Your task to perform on an android device: In the ticktick app,share the Shimla tour reminder to dbwscratch.test.id10@gmail.com using Gmail.
Image 1: 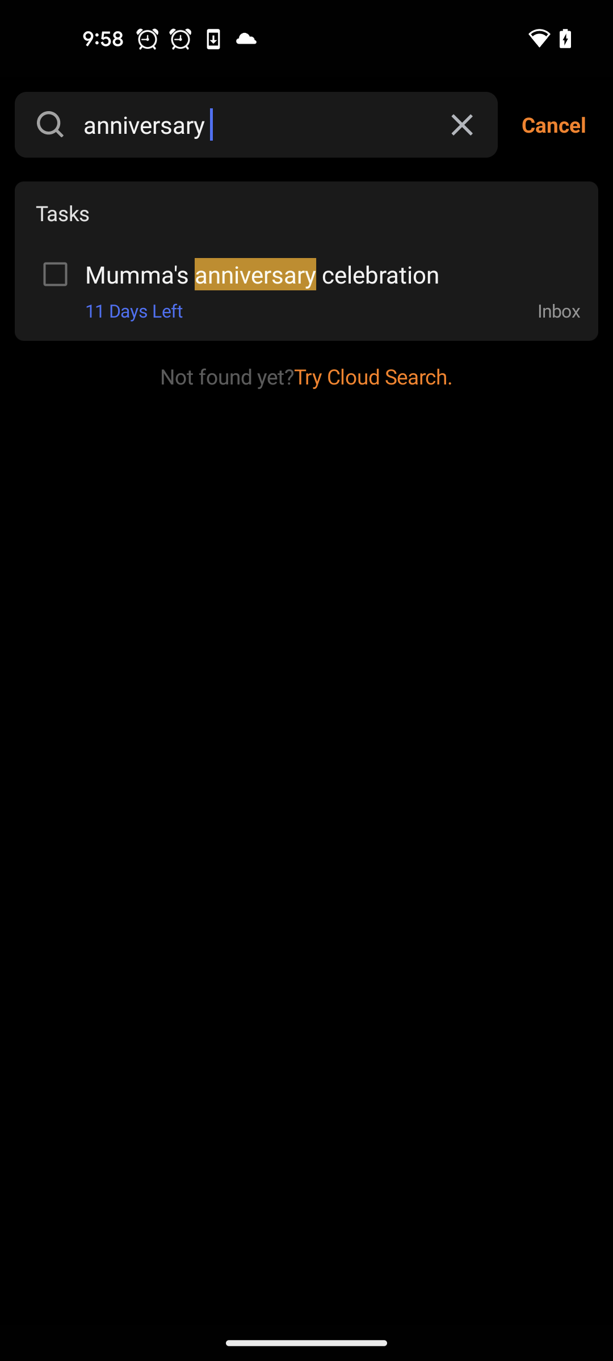
Go back to the previous page
Step 1: press back button
Image 2: 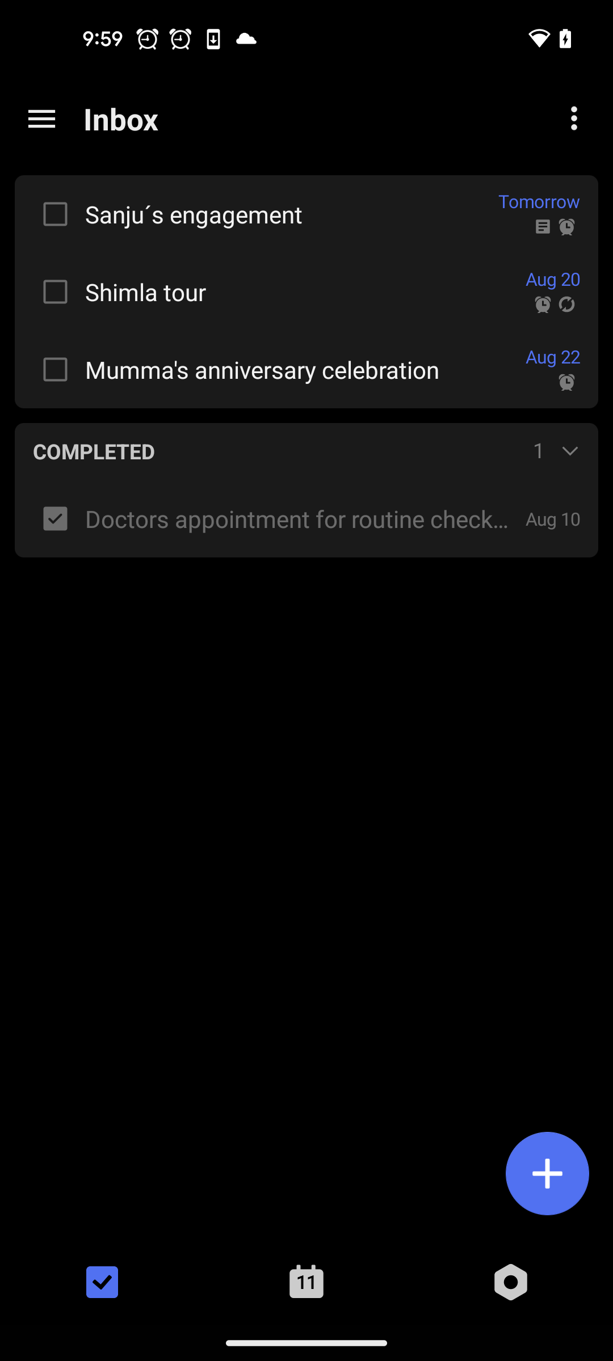
Tap on the Shimla tour reminder
Step 2: click (305, 291)
Image 3: 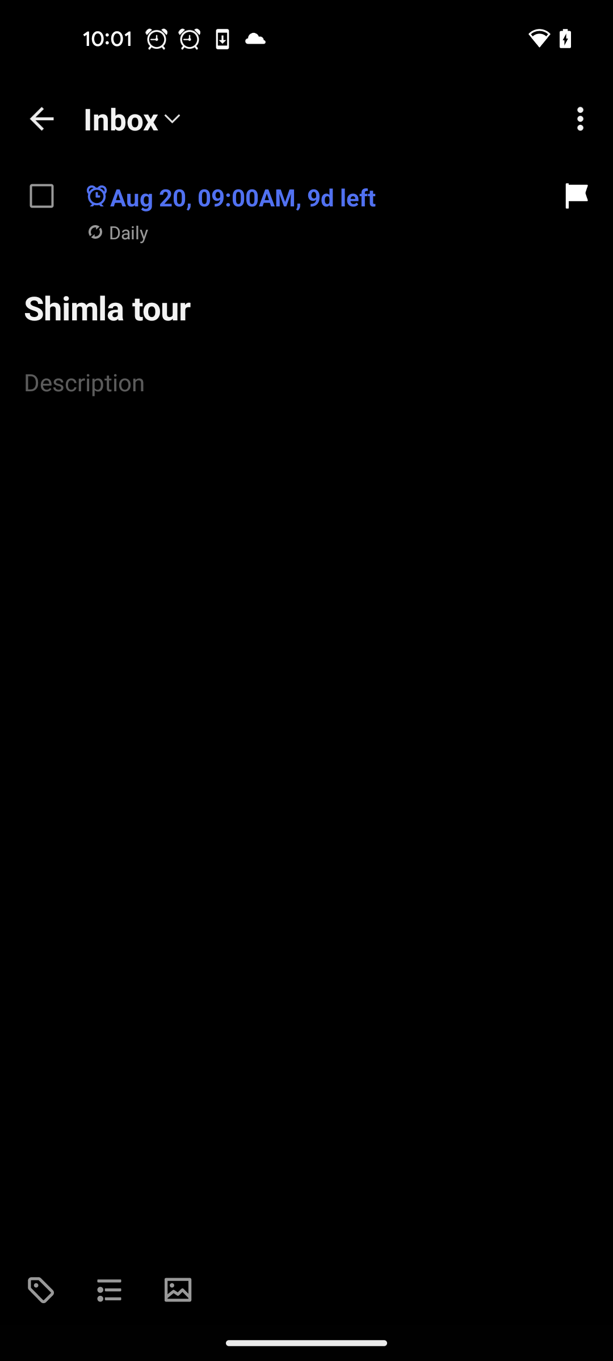
Click on the three dots icon at the top right corner of the screen
Step 3: click (580, 118)
Image 4: 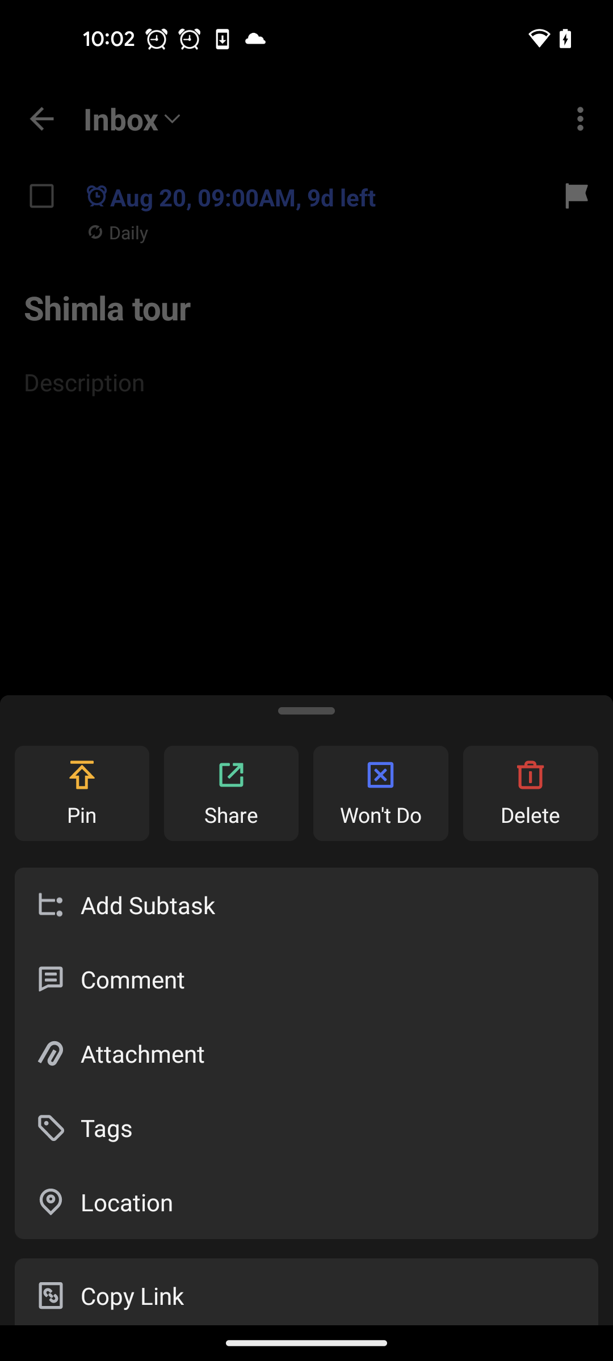
Tap on the share option
Step 4: click (231, 774)
Image 5: 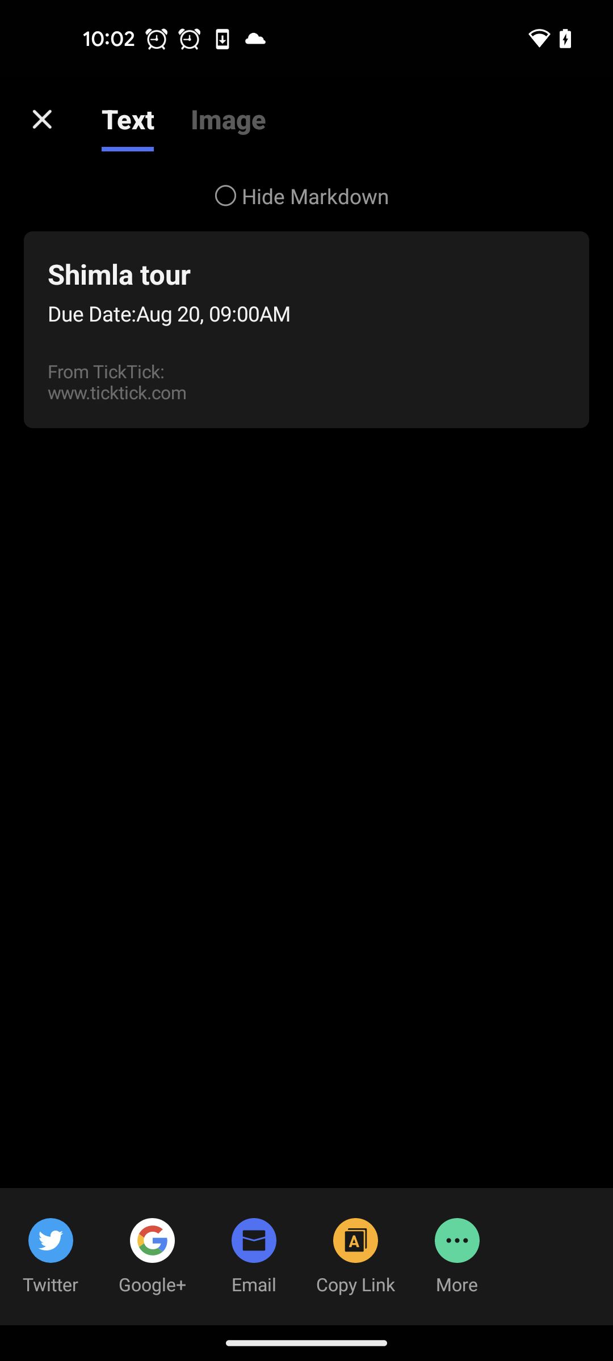
Tap on more icon option at the bottom right corner of the screen 
Step 5: click (457, 1240)
Image 6: 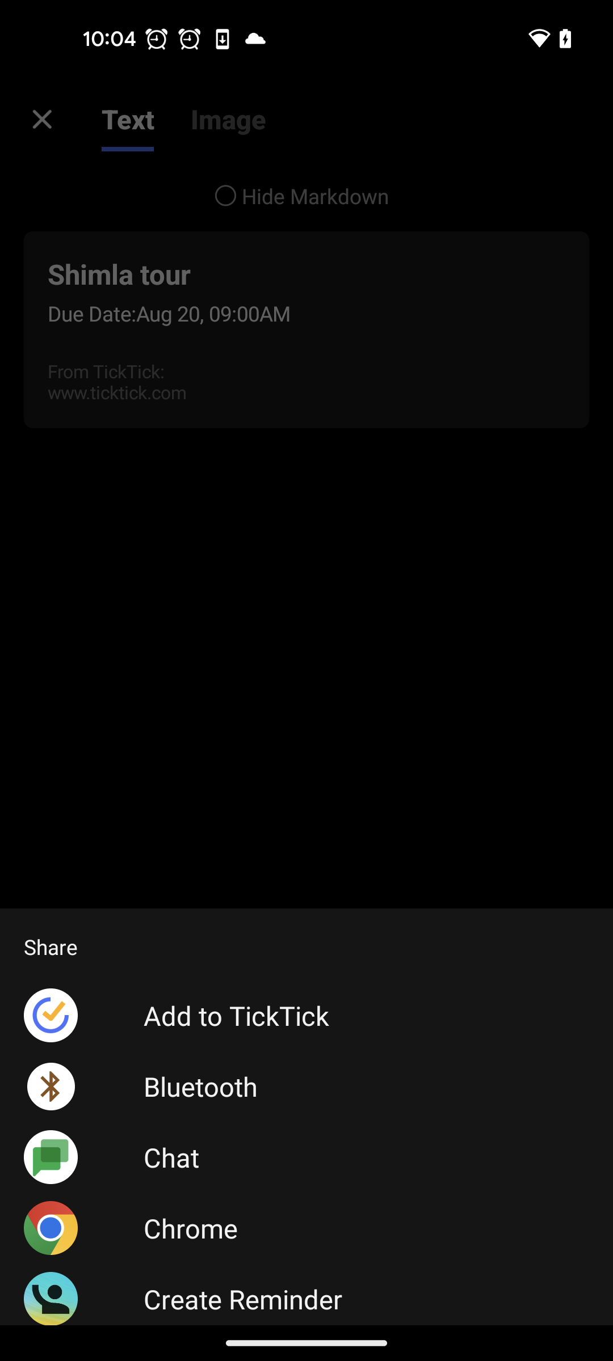
Swipe up to view gmail option
Step 6: scroll down
Image 7: 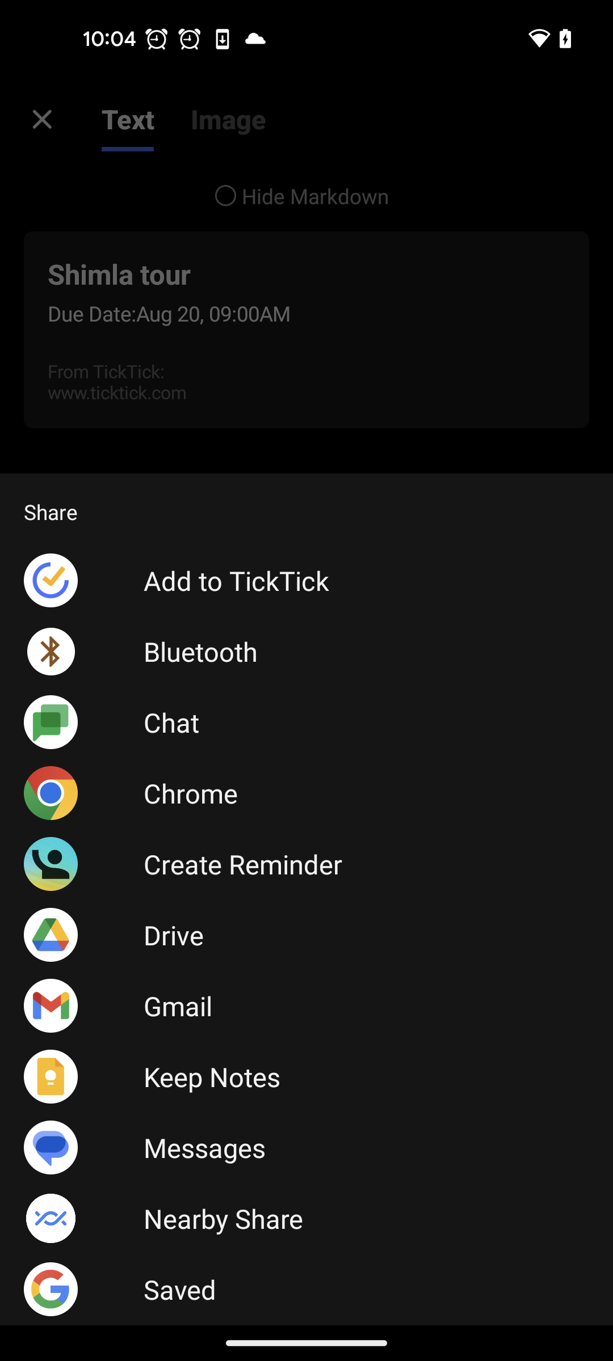
Tap on the gmail option
Step 7: click (187, 1005)
Image 8: 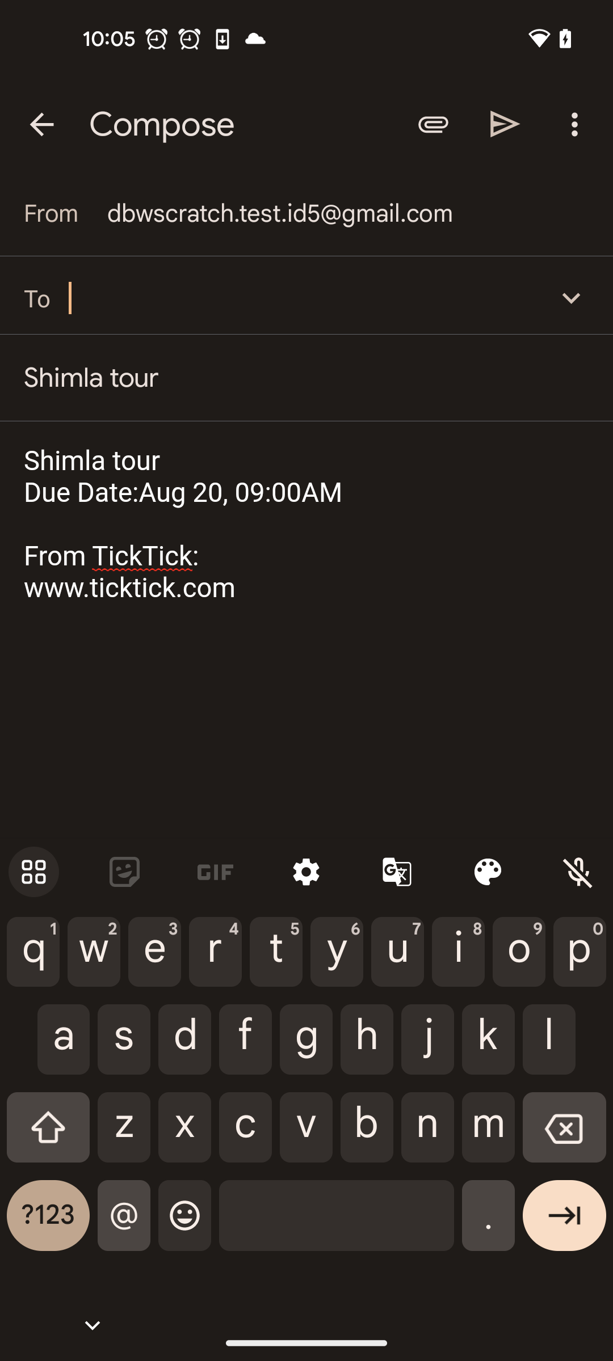
Search for dbwscratch.test.id10@gmail.com
Step 8: type "dbwscratch.test.id10@gmail.com"
Image 9: 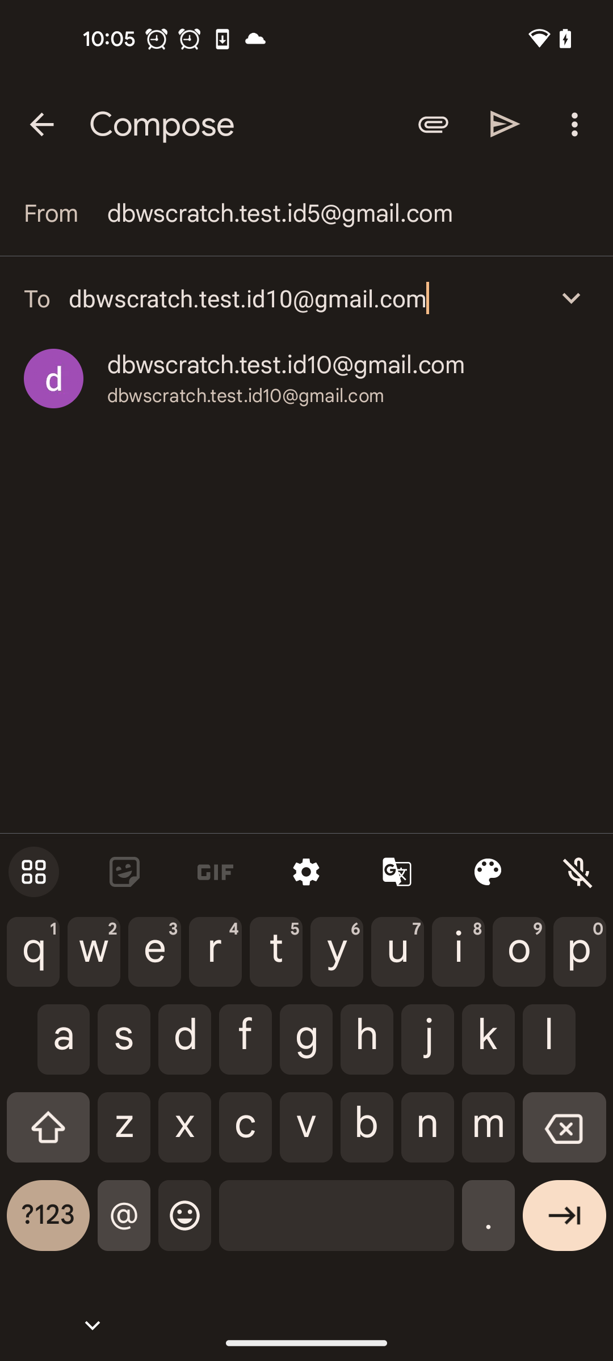
Select the send icon at the top right corner of the screen
Step 9: click (505, 124)